Your task to perform on an android device: In the Google Slides app,change the Greenwood document to Greenery, and save it as a PDF document.
Image 0: 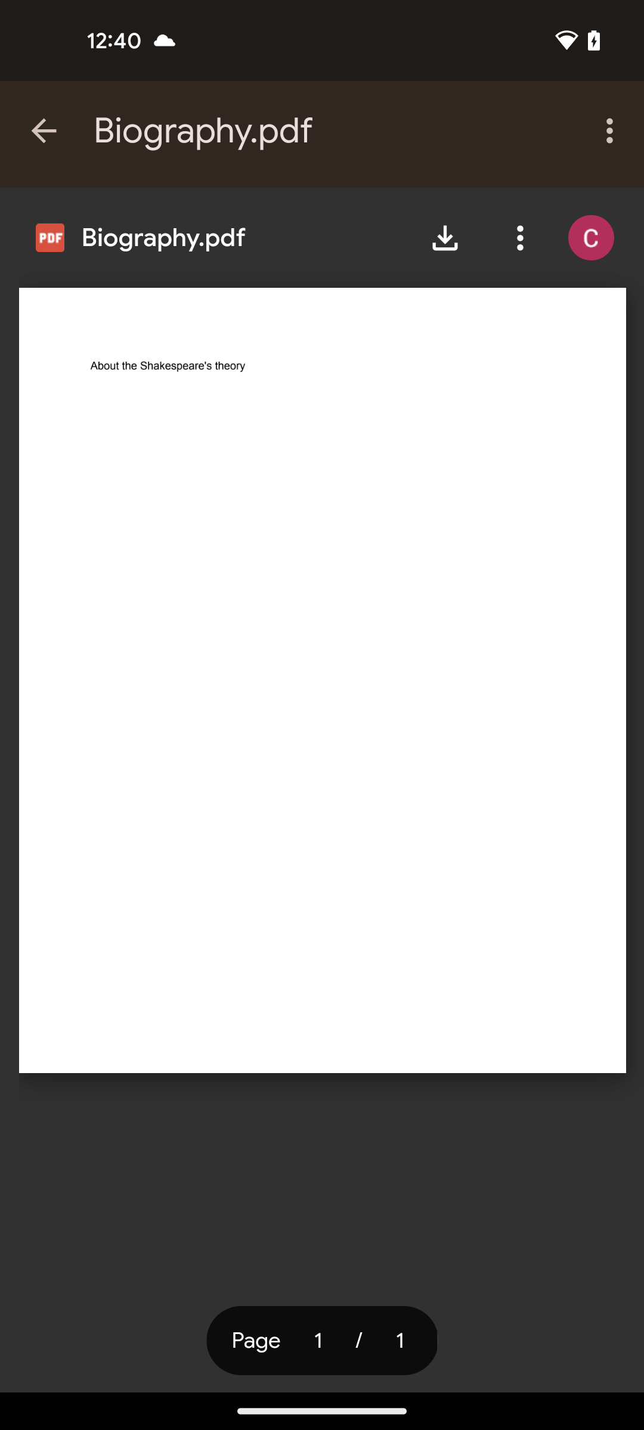
Open the Google Slides app
Step 0: open app "Slides"
Image 1: 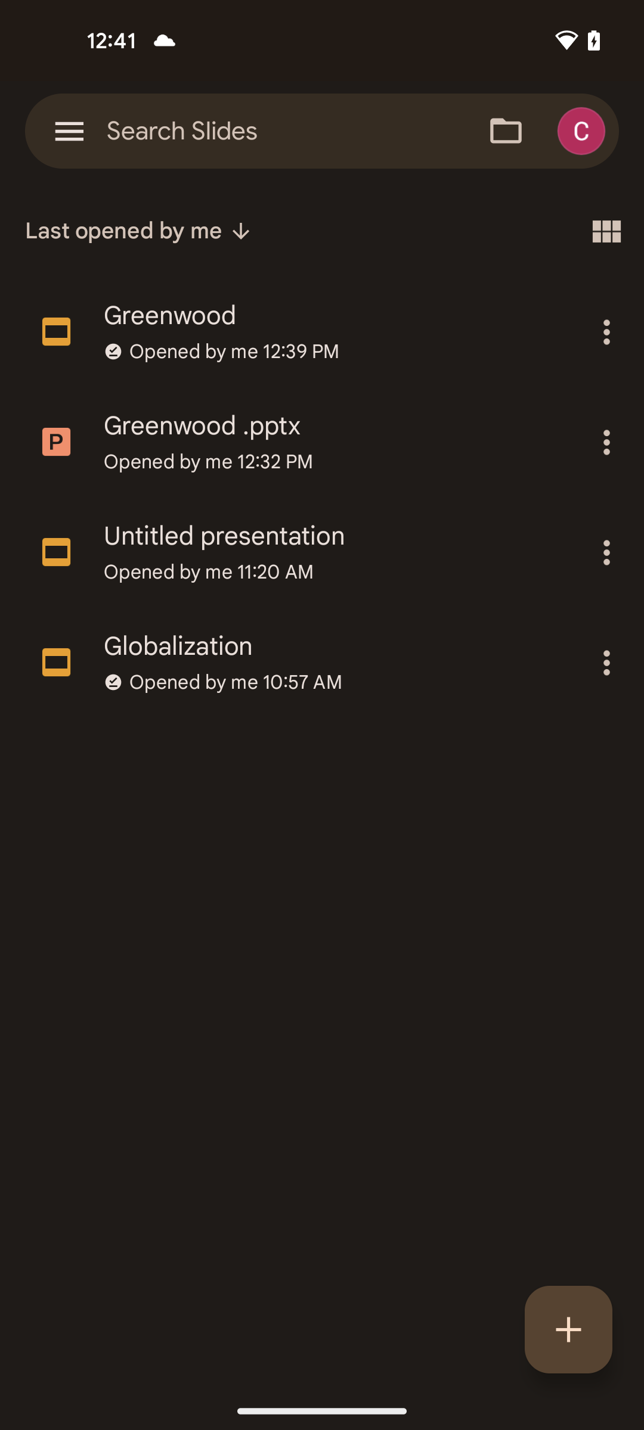
Click on three dots icon in front of the greenwood document
Step 1: click (606, 331)
Image 2: 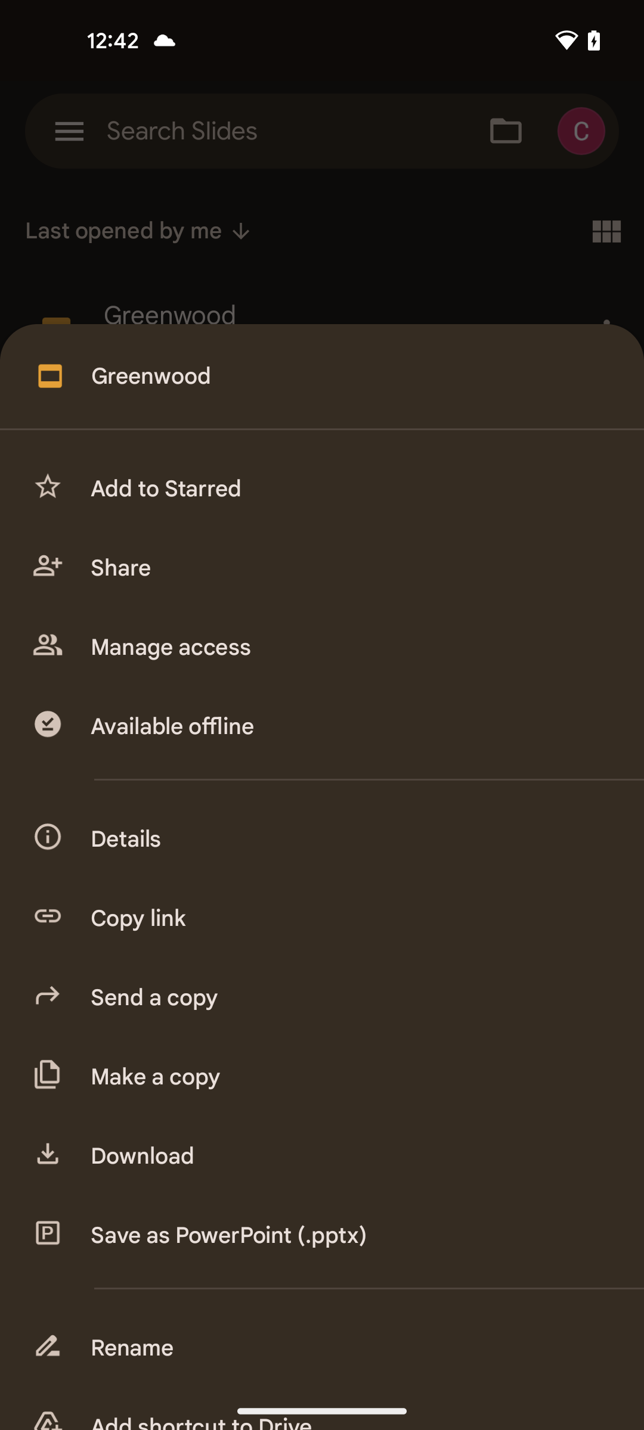
Select the rename option
Step 2: click (348, 1348)
Image 3: 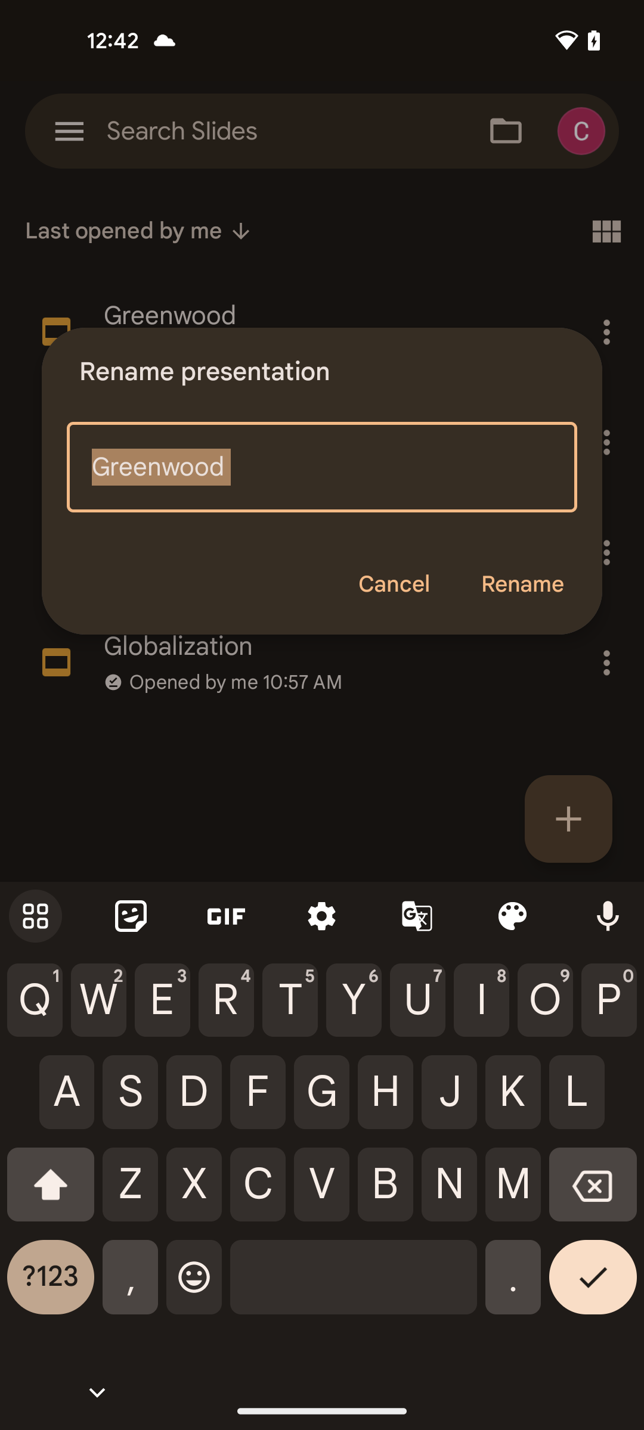
Rename it by Greenery
Step 3: type "Greenery"
Image 4: 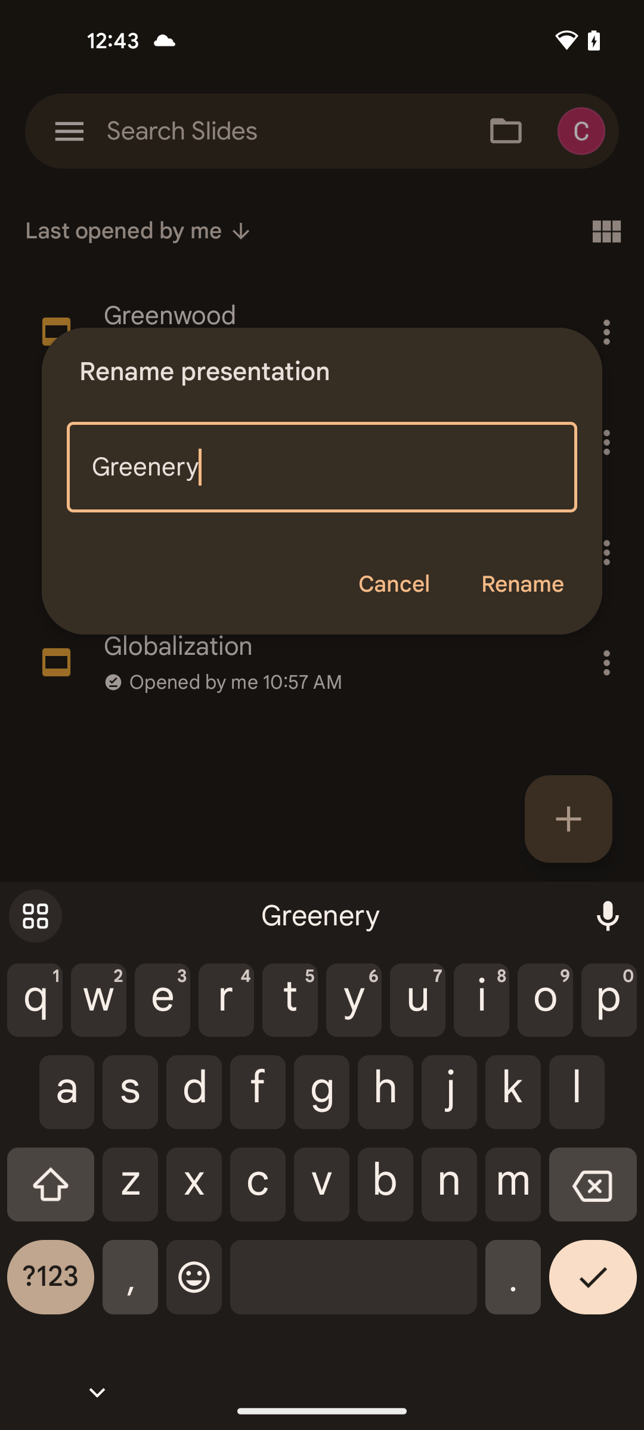
Click on rename button
Step 4: click (522, 584)
Image 5: 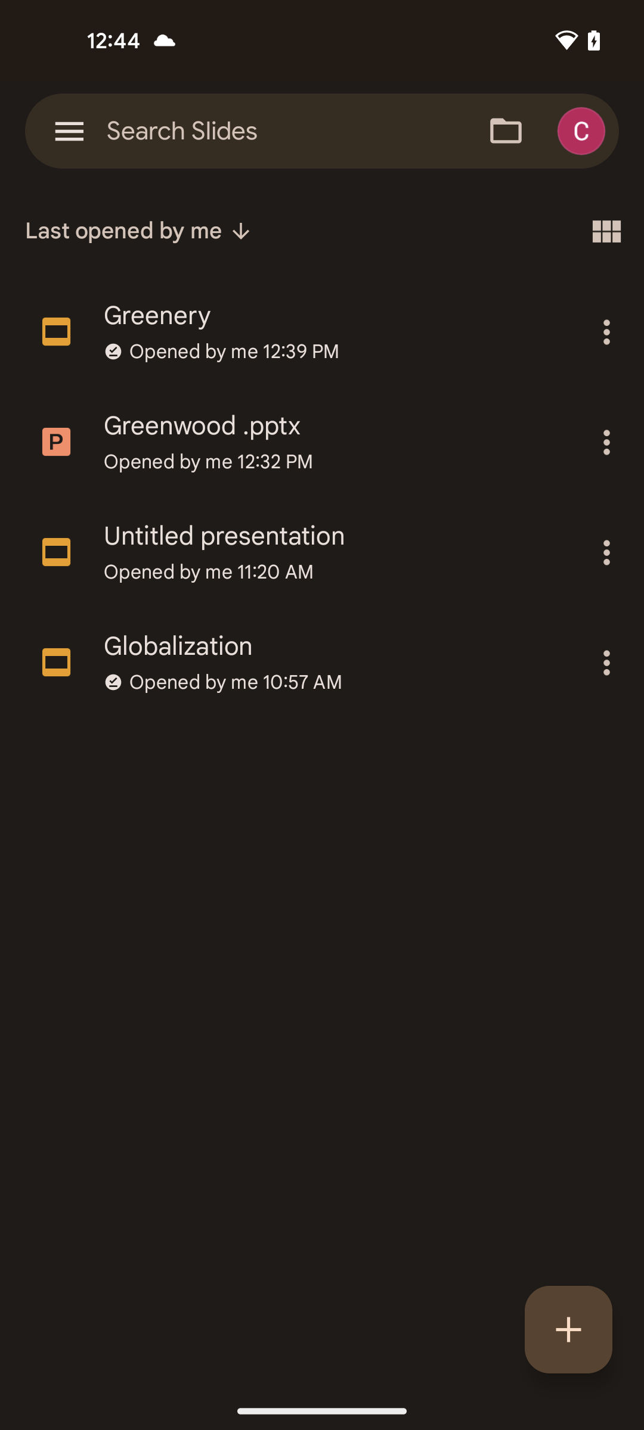
Click on the greenery document
Step 5: click (336, 315)
Image 6: 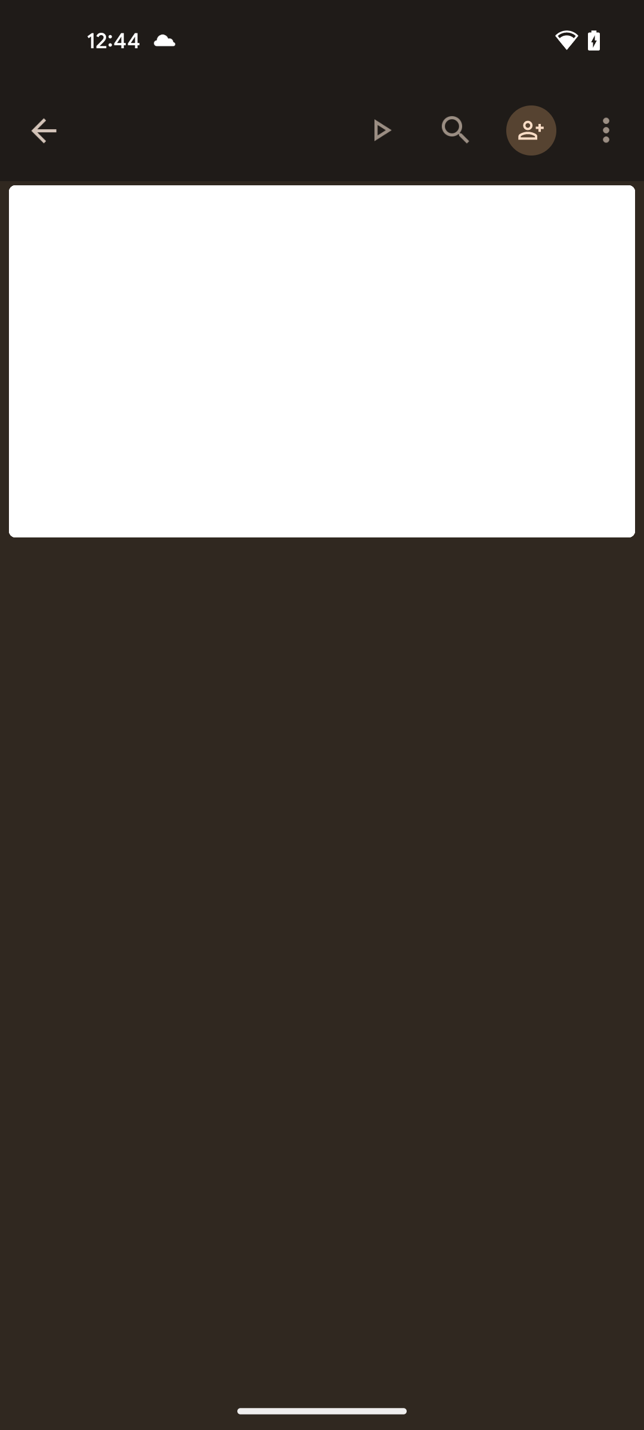
Click on the three dots icon at the top right corner of the screen
Step 6: click (606, 130)
Image 7: 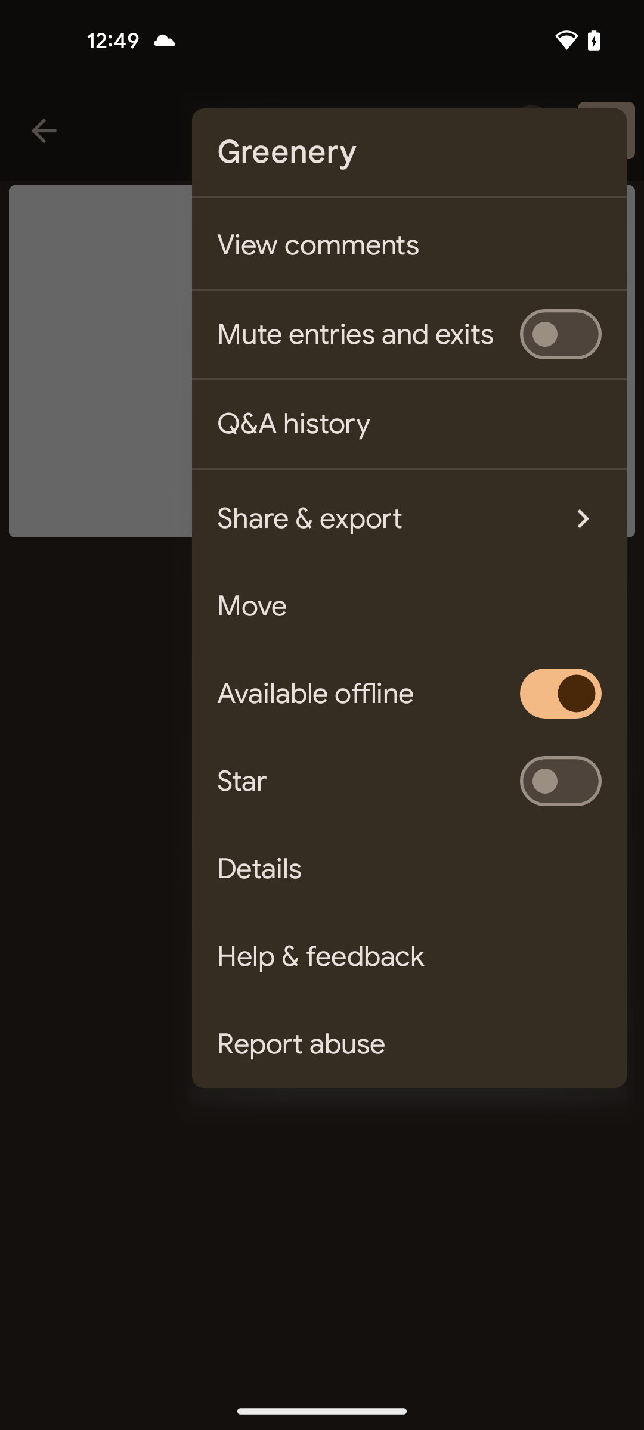
Click on share & export option
Step 7: click (377, 518)
Image 8: 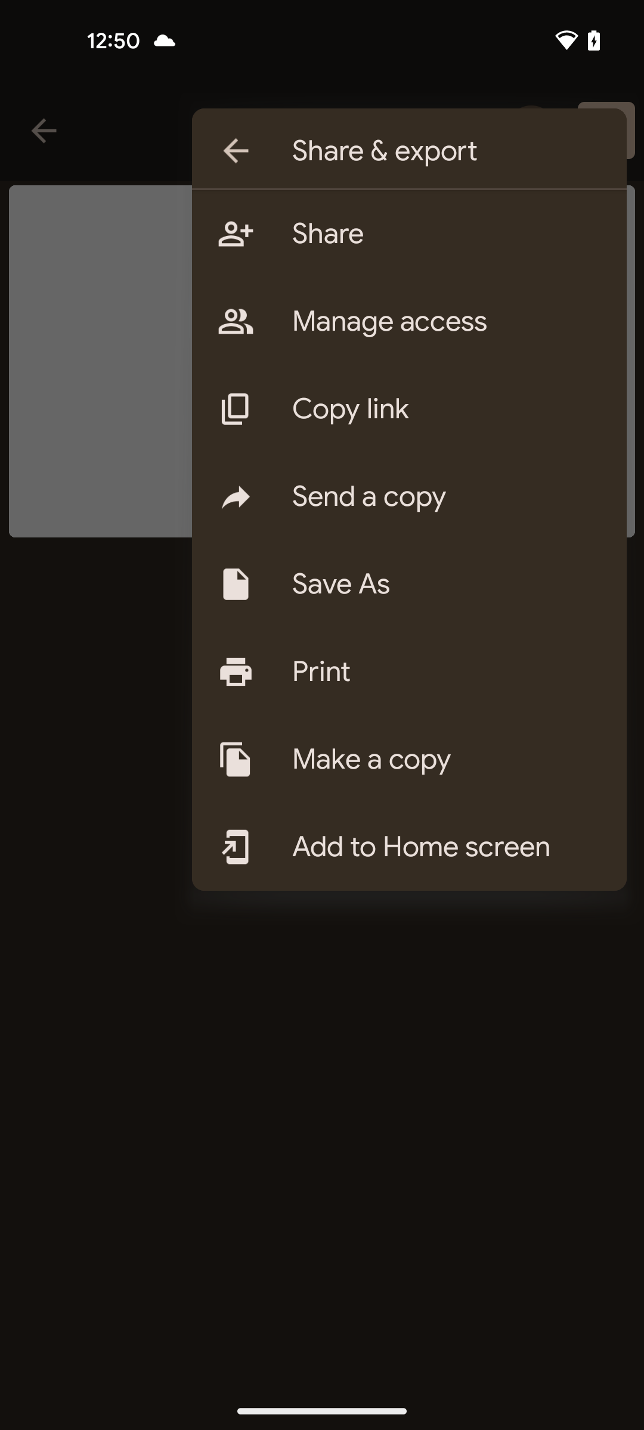
Click on save as option
Step 8: click (447, 584)
Image 9: 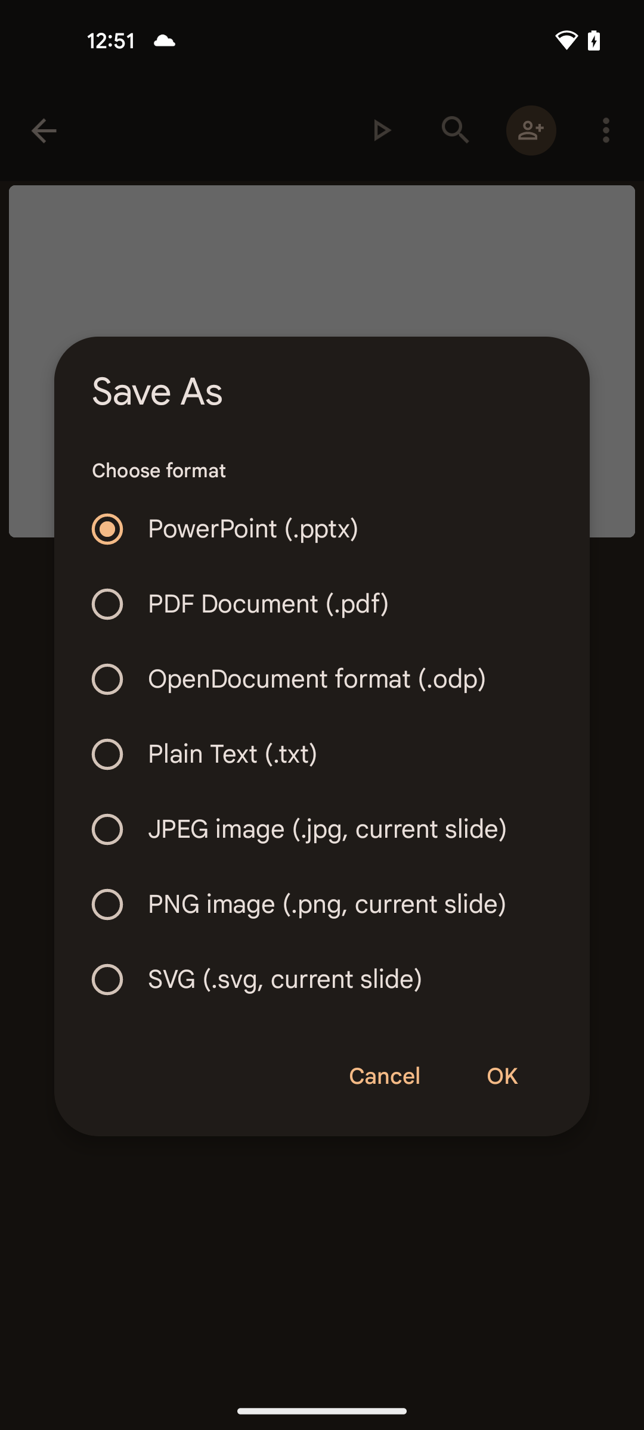
Select the PDF Document option
Step 9: click (322, 604)
Image 10: 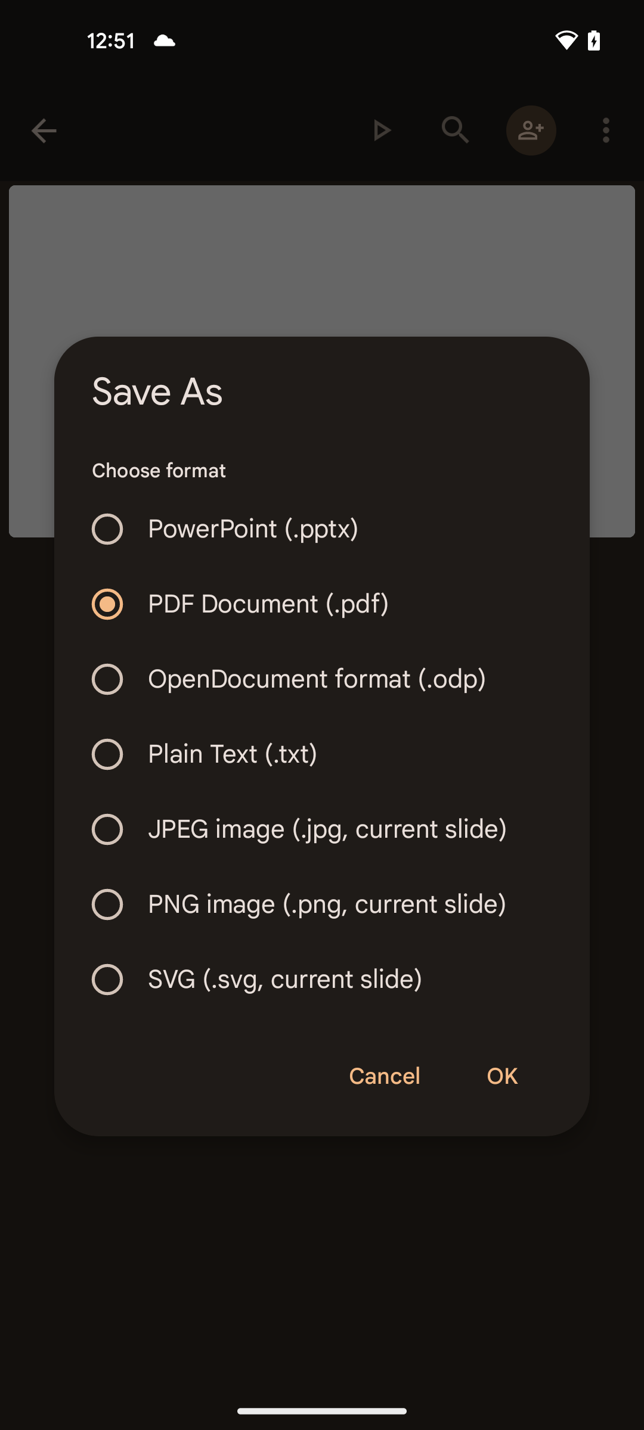
Click on the OK button at the bottom right corner of the screen
Step 10: click (501, 1076)
Image 11: 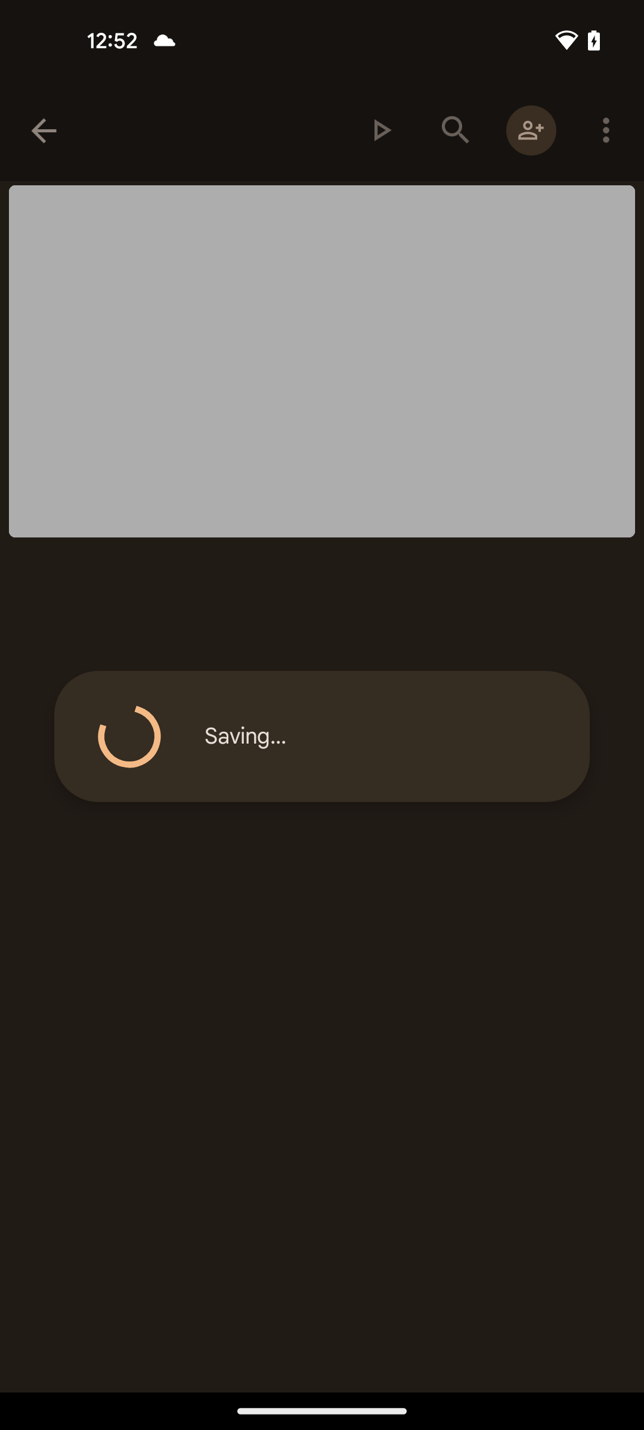
Click on the OK button at the bottom right corner of the screen
Step 11: wait